Your task to perform on an android device: In the Solid Explorer app, Open the download folder
Image 0: 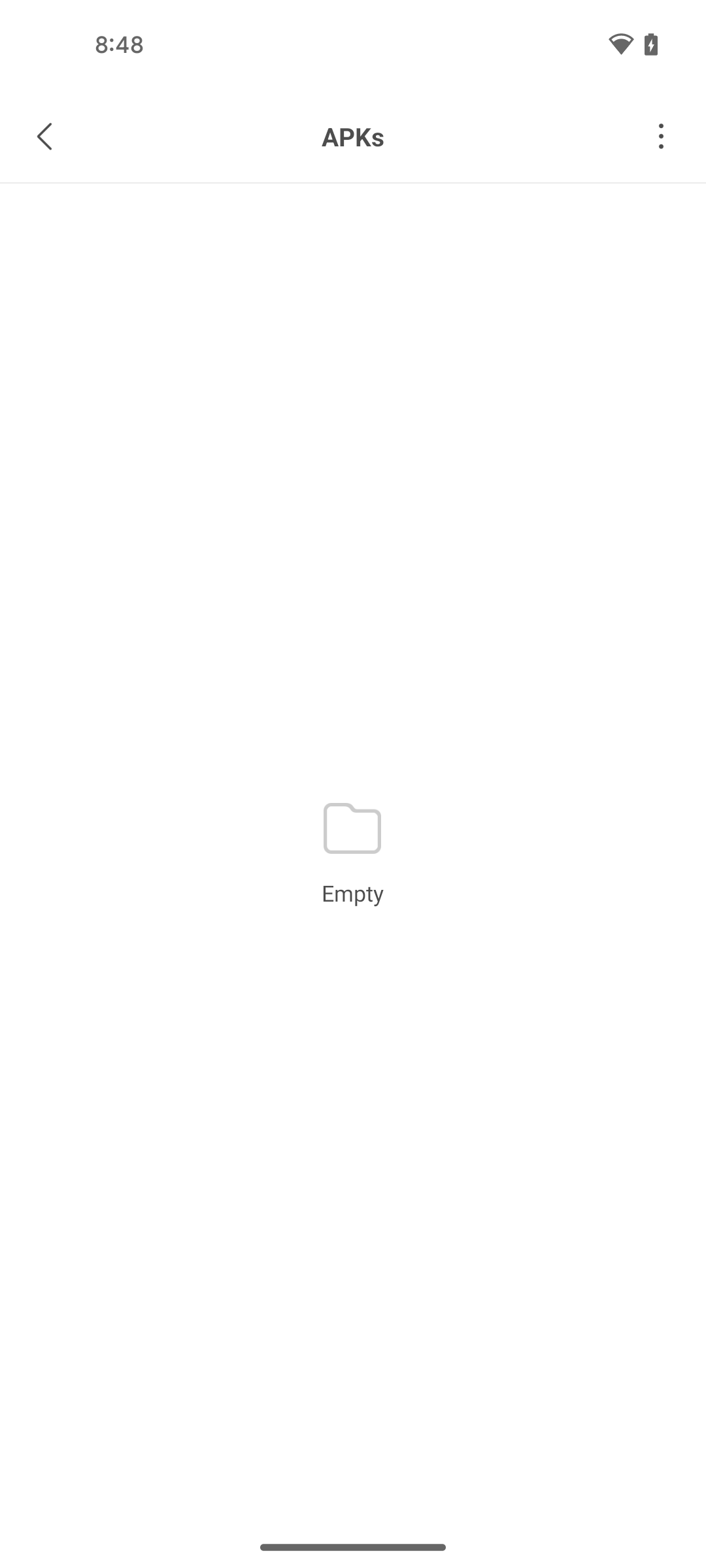
Open Solid explorer app
Step 0: open app "Solid Explorer"
Image 1: 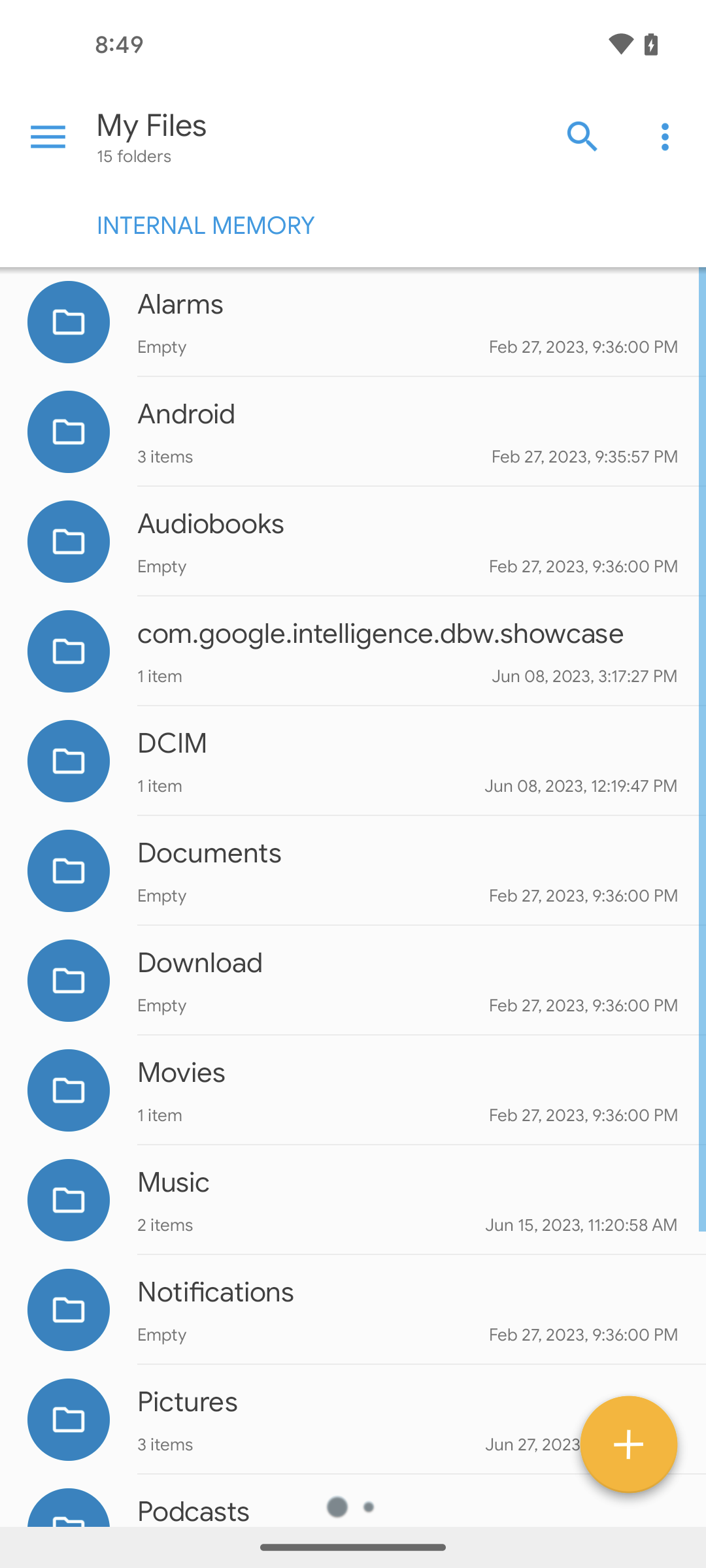
click on download folder
Step 1: click (408, 960)